Your task to perform on an android device: I told my daughter how I have been exploring some songs for her wedding, and she told me to send her the video on Gmail. In the Vimeo app, share the Arabic dilbar video on Gmail.
Image 0: 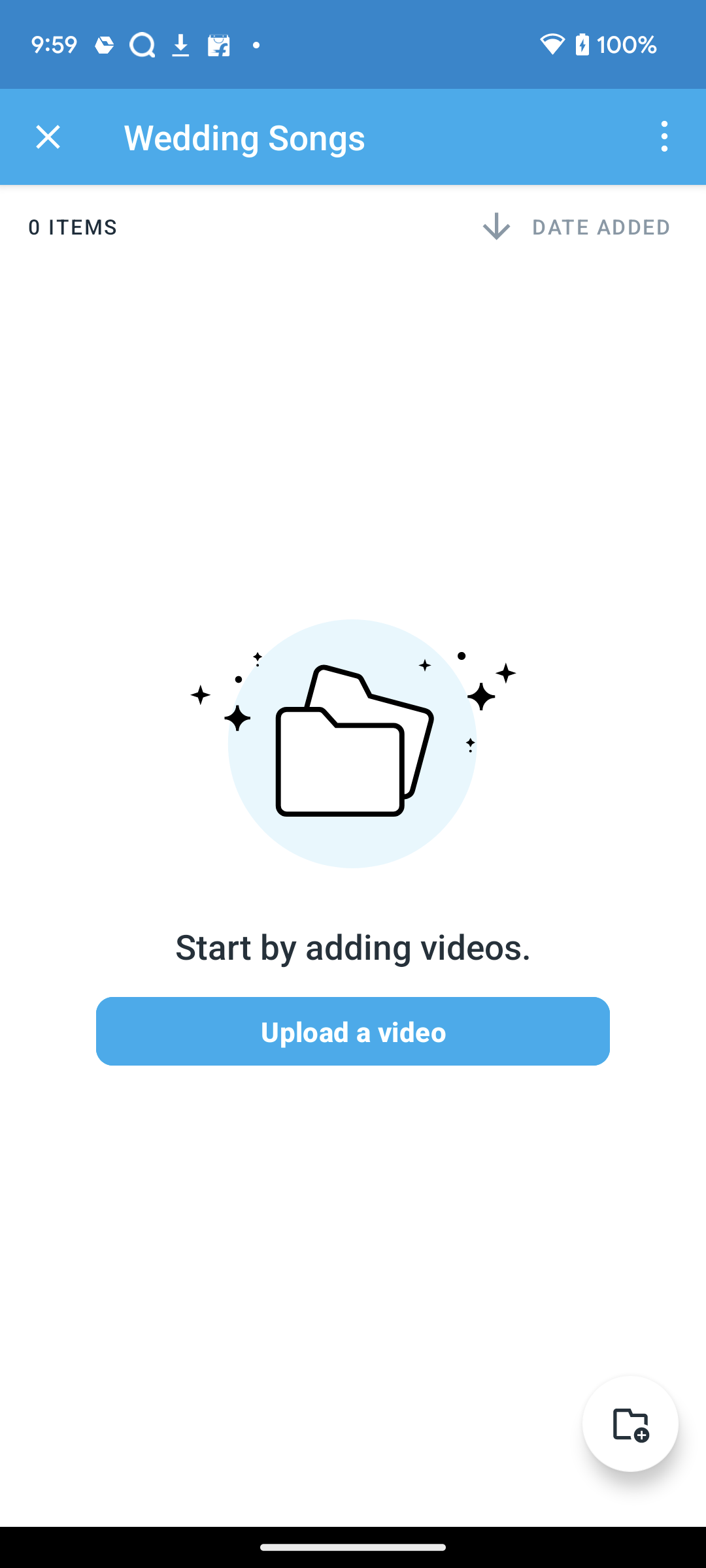
Click on the cross at the top left corner of the screen.
Step 0: click (48, 137)
Image 1: 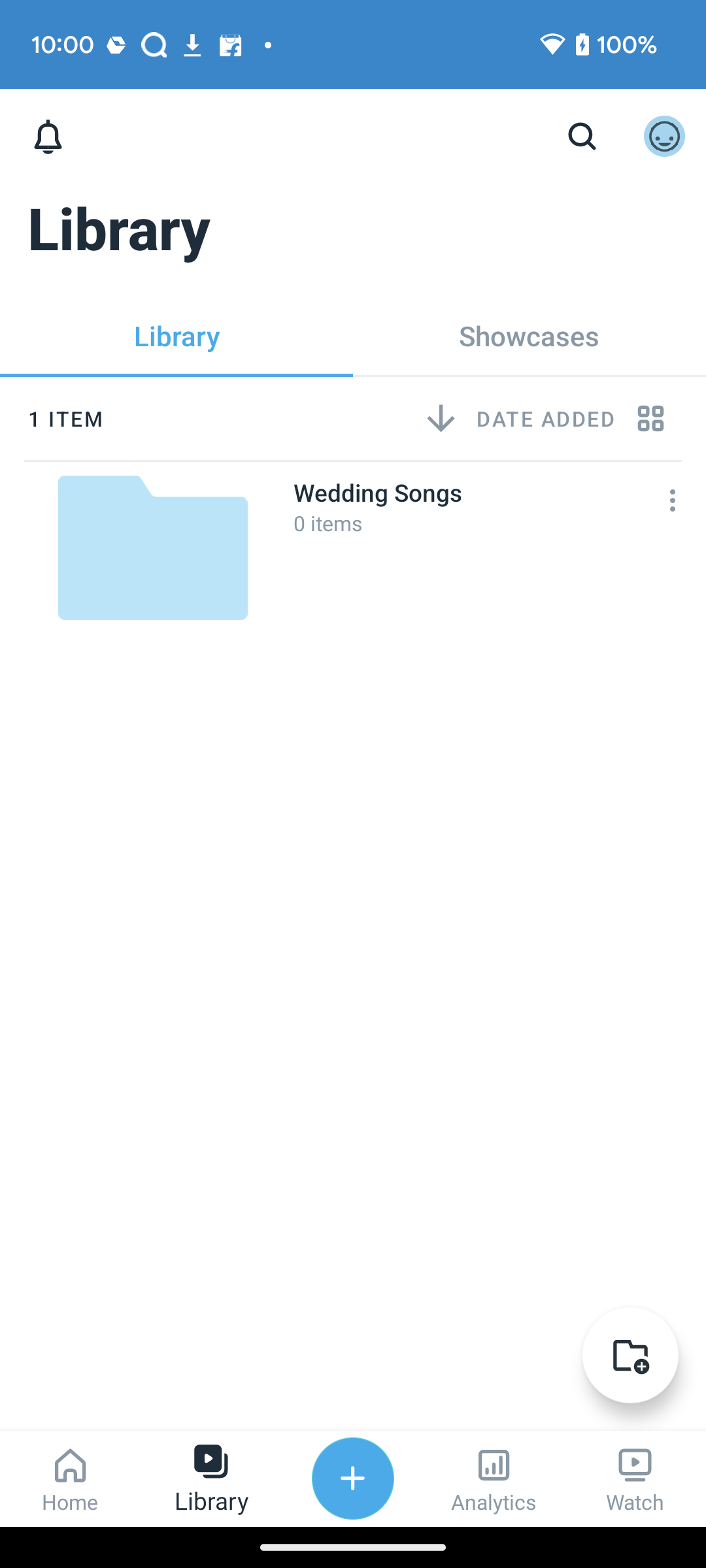
Click on the home option at the bottom left corner of the screen.
Step 1: click (71, 1478)
Image 2: 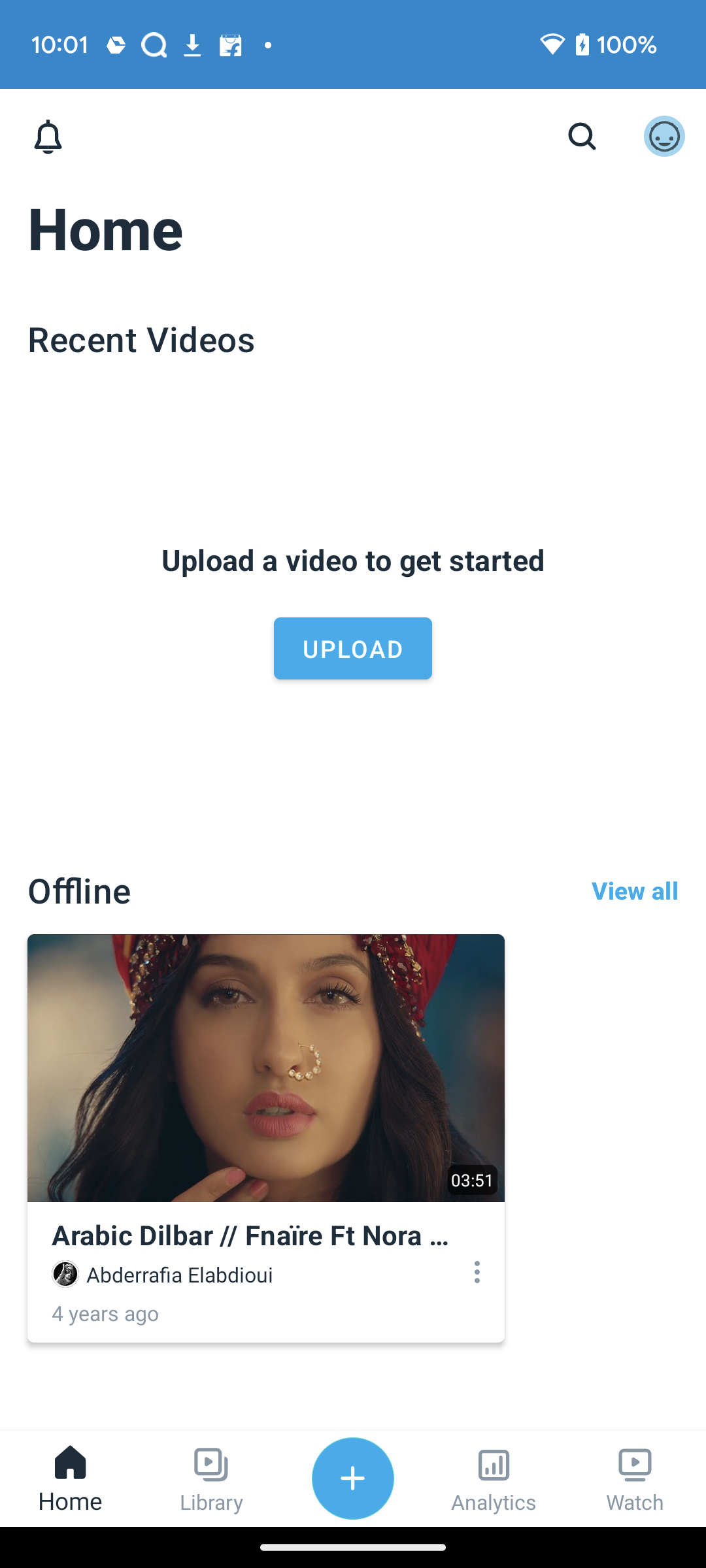
Click on the Arabic dilbar video on the screen.
Step 2: click (340, 1159)
Image 3: 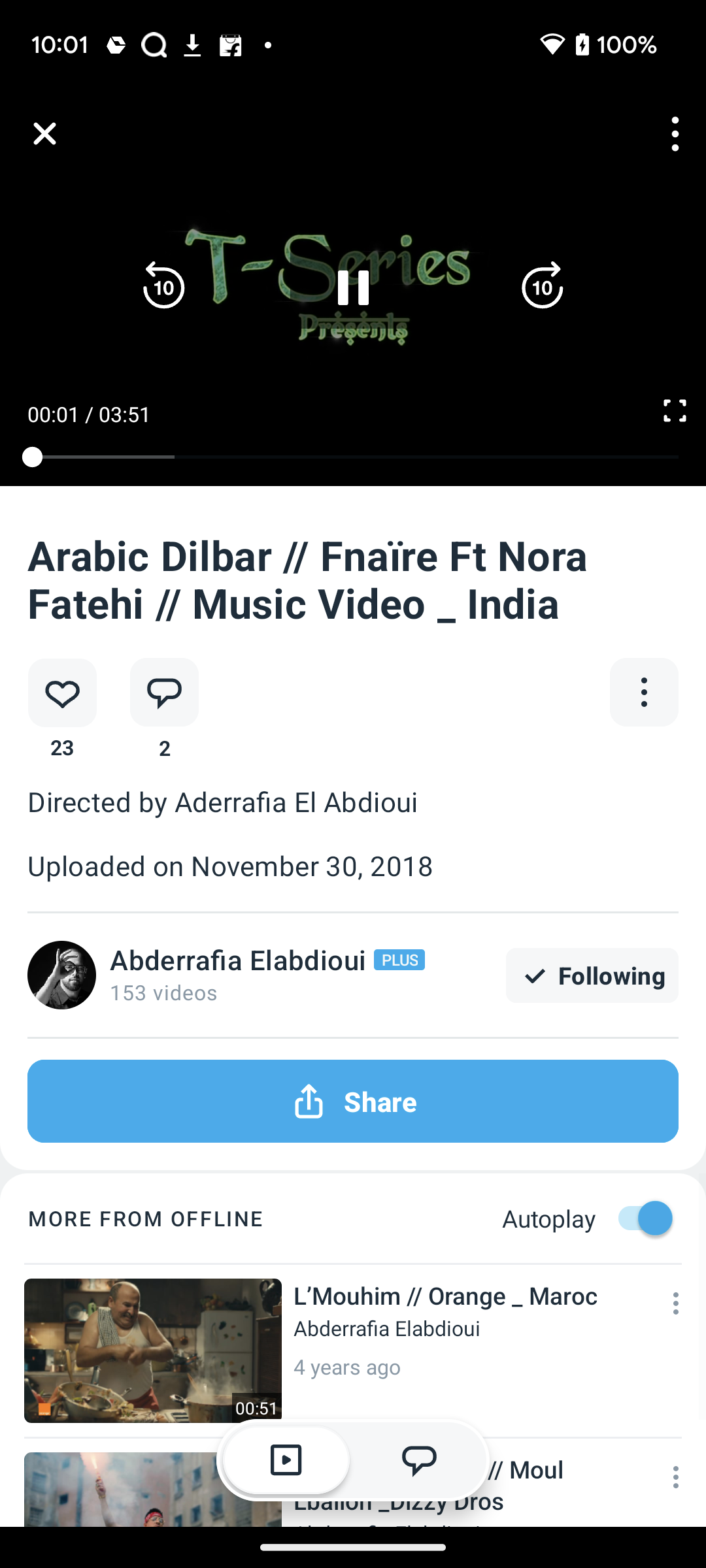
Click on the share option in the middle of the screen.
Step 3: click (353, 1101)
Image 4: 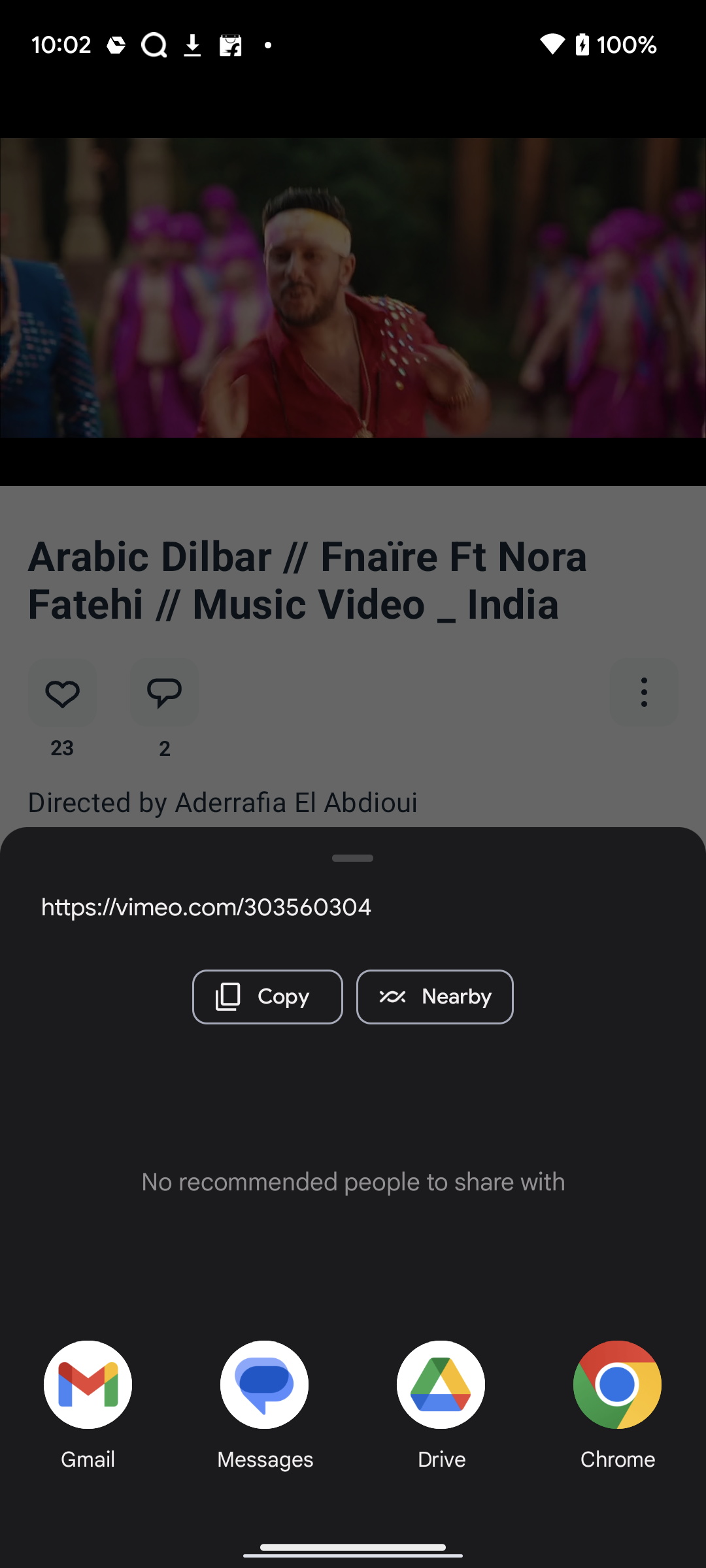
Click on the Gmail option at the bottom left corner of the screen.
Step 4: click (61, 1371)